Your task to perform on an android device: I want to save the Slim Fit stretch pants product on the Zara app so I won't forget about it because it looks like a great offer.
Image 0: 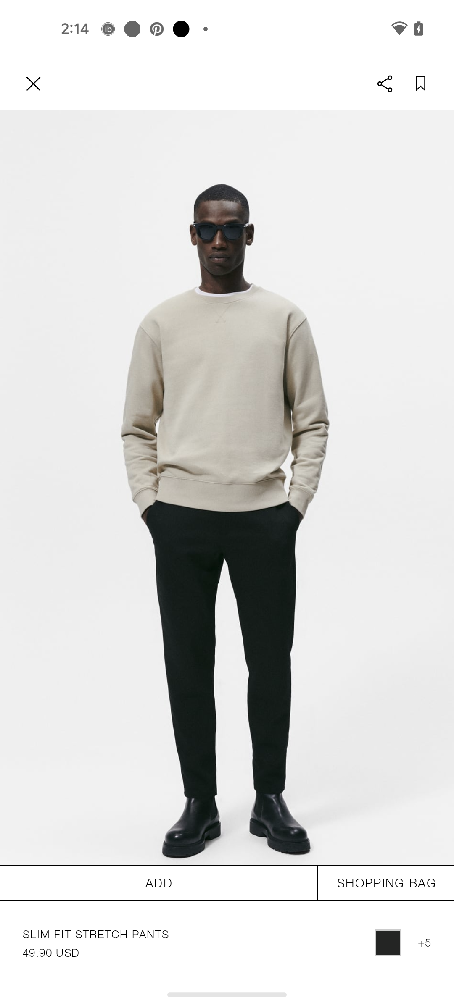
Click on the Add option
Step 0: click (158, 883)
Image 1: 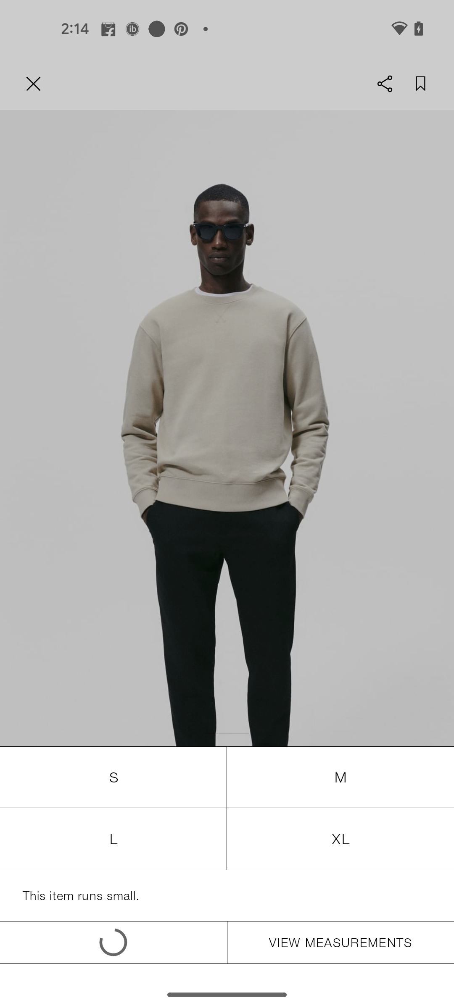
Select the L size
Step 1: click (110, 837)